Your task to perform on an android device: On the Keep Notes app, Create a grocery list that includes quinoa, dairy products, fresh fruits and vegetables, and lean meats, as it saves time and money better than wandering in the store, and you will be less likely to overspend.
Image 0: 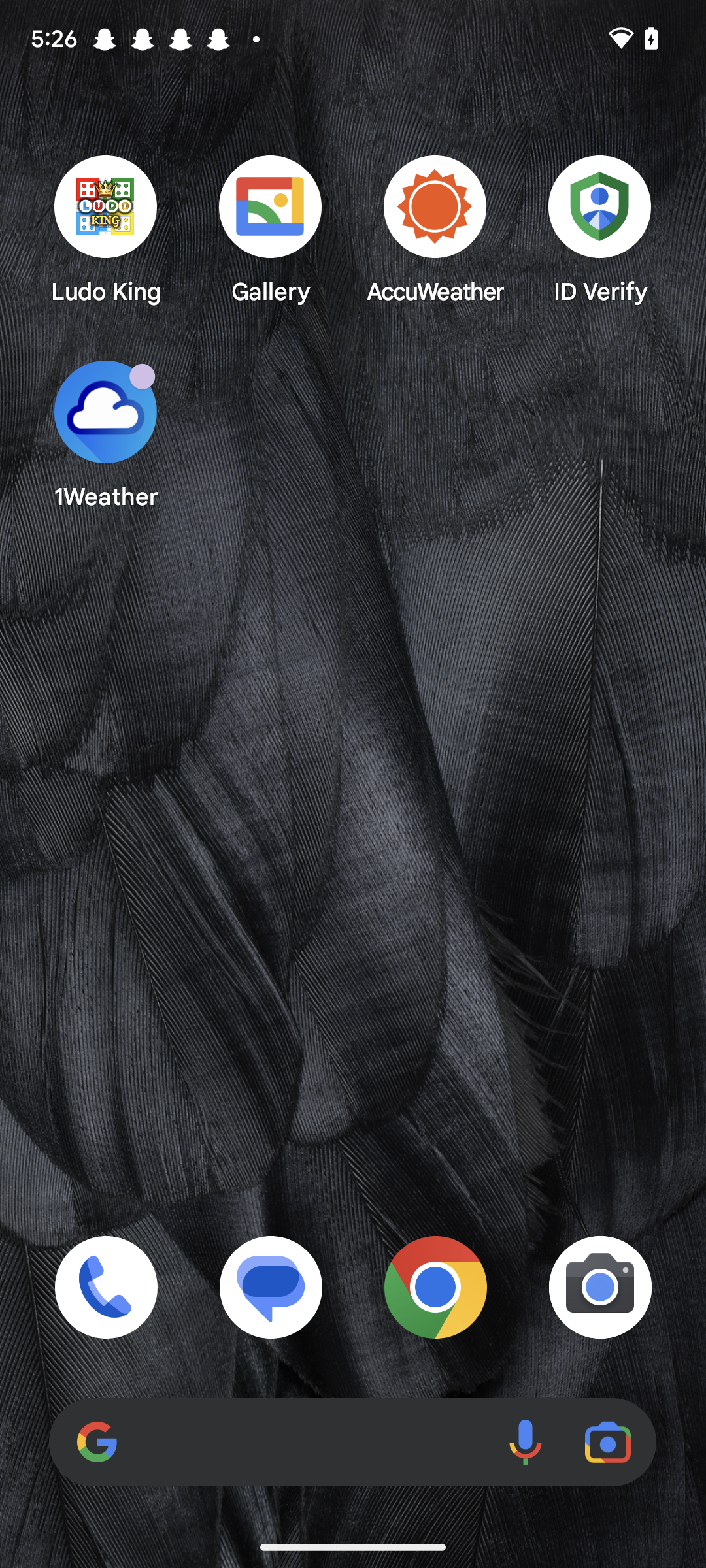
Open the Keep Notes app.
Step 0: open app "Keep Notes"
Image 1: 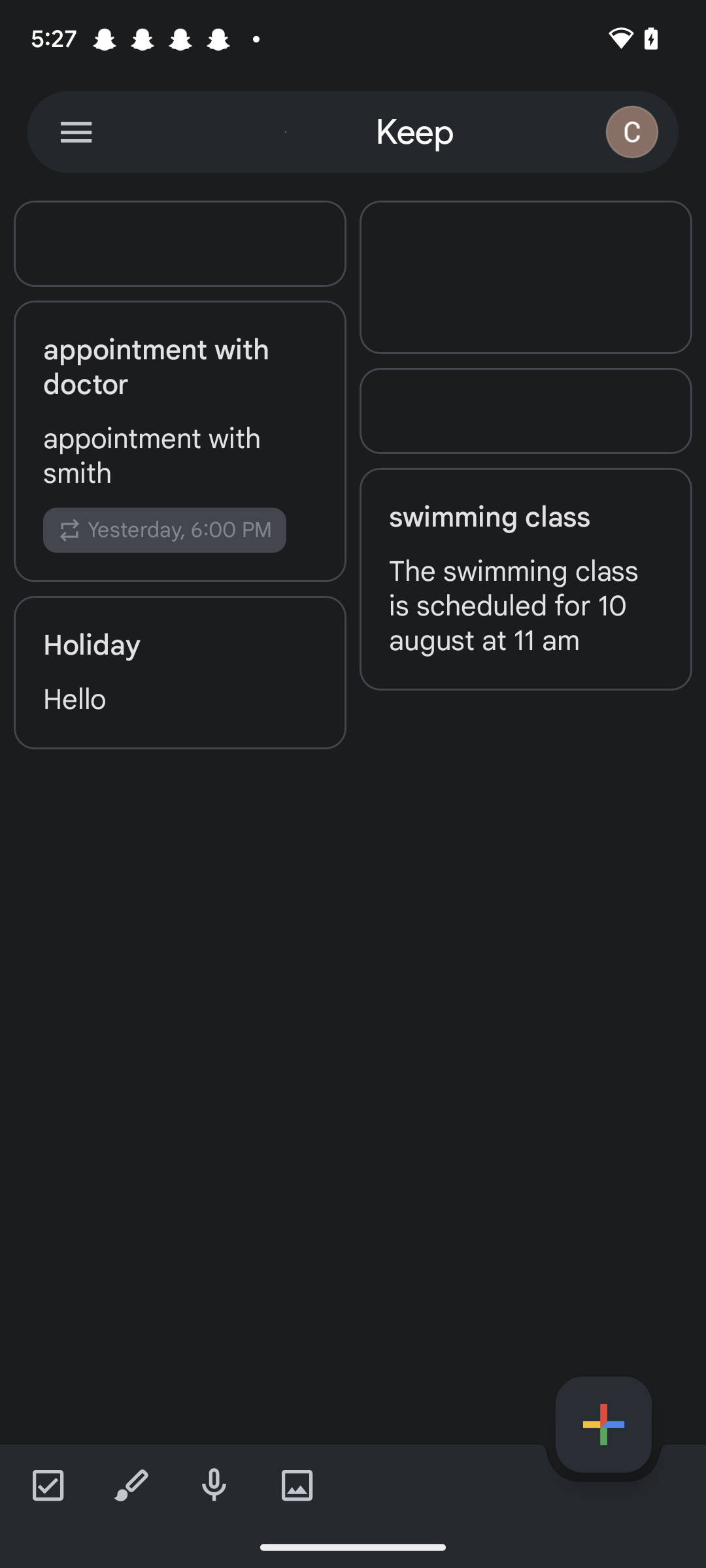
Click on the plus icon at the bottom right corner of the screen.
Step 1: click (603, 1424)
Image 2: 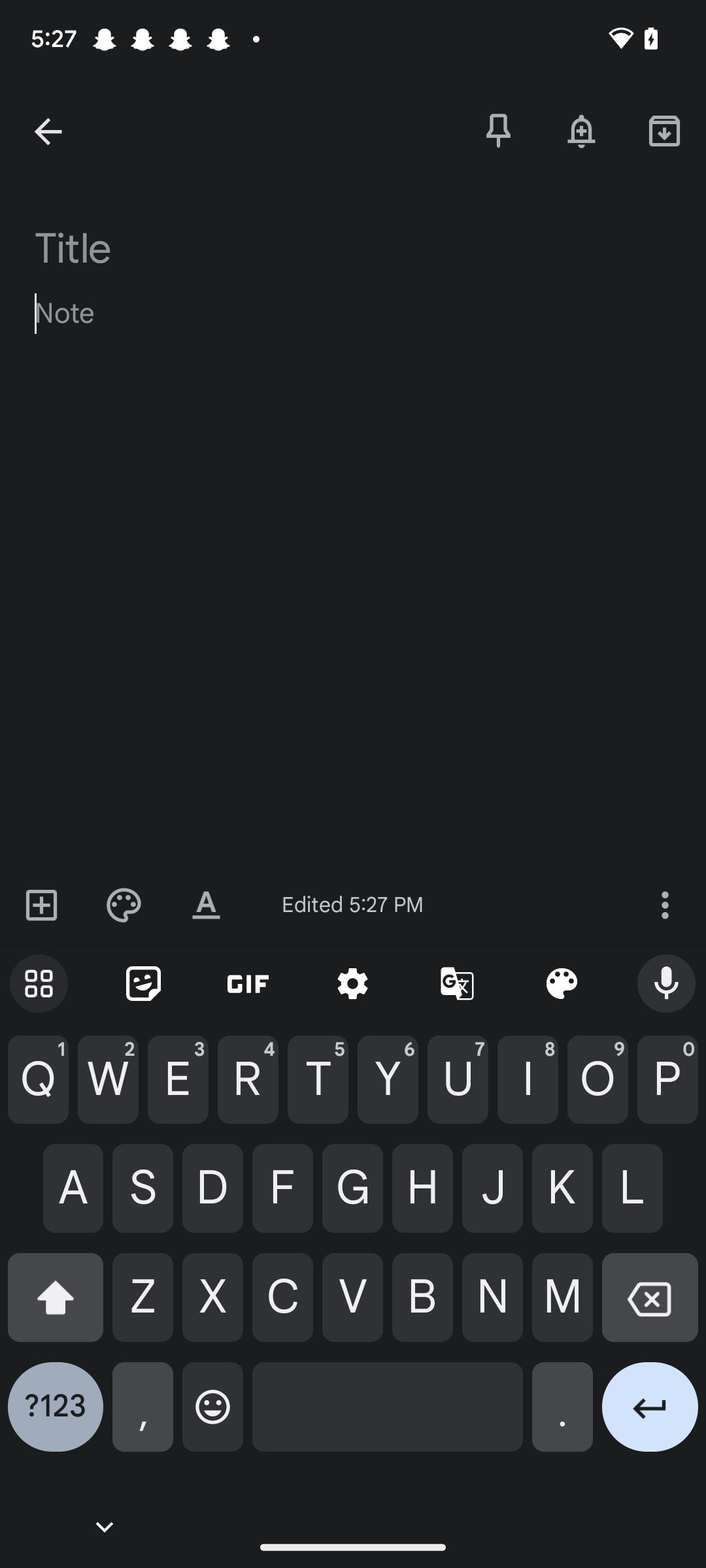
Click on the title text field and type grocery list.
Step 2: click (180, 244)
Image 3: 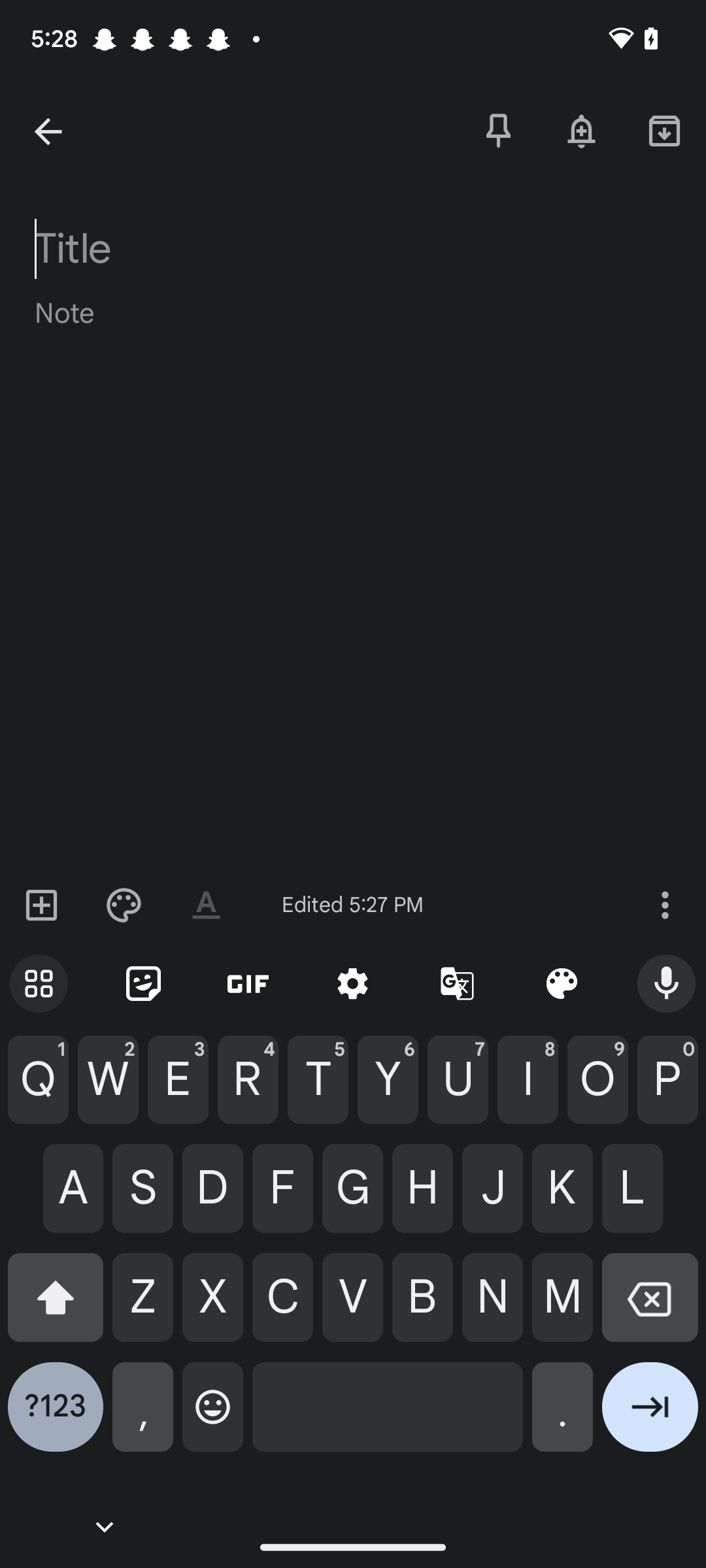
Click on the title text field and type grocery list.
Step 3: type "Grocery List"
Image 4: 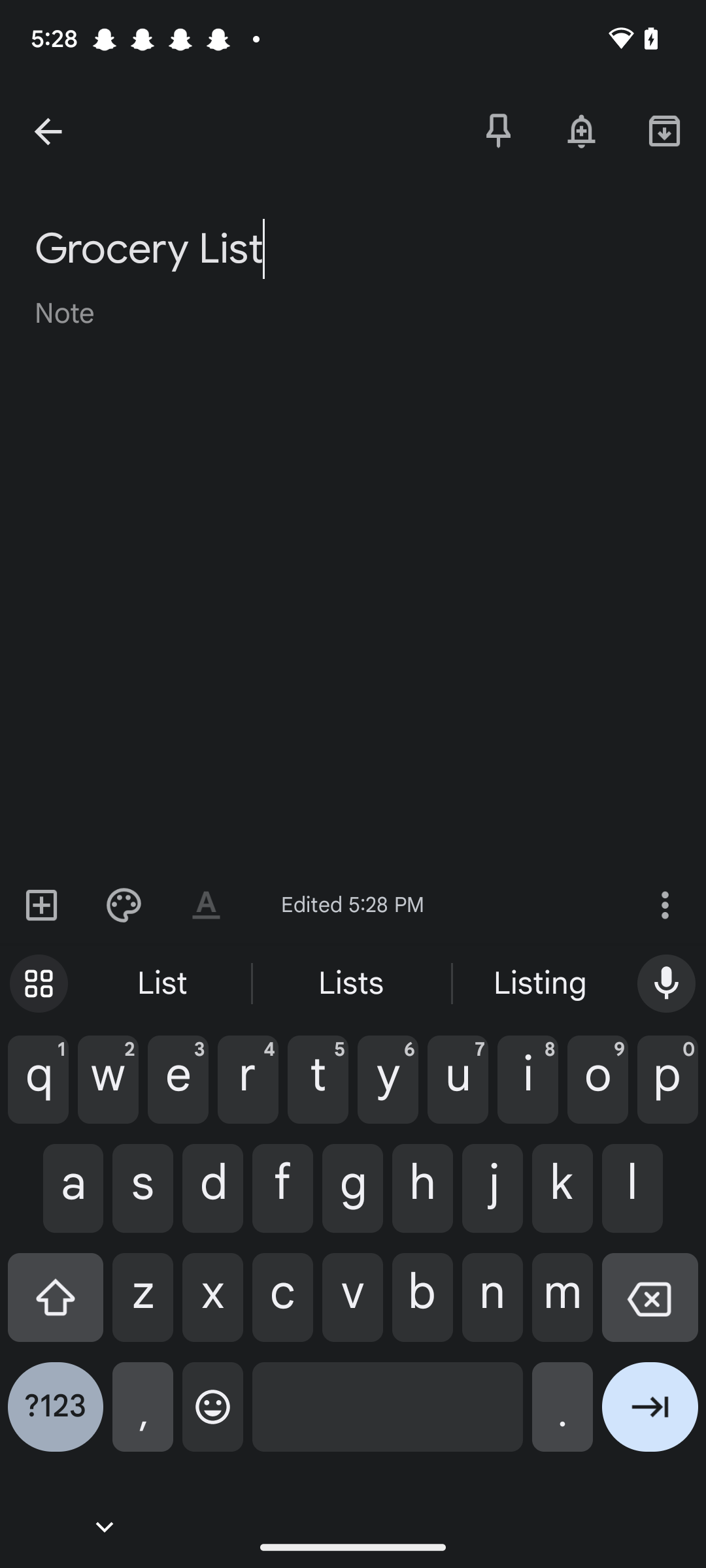
Click on Note text field and type all the items I need.
Step 4: click (180, 377)
Image 5: 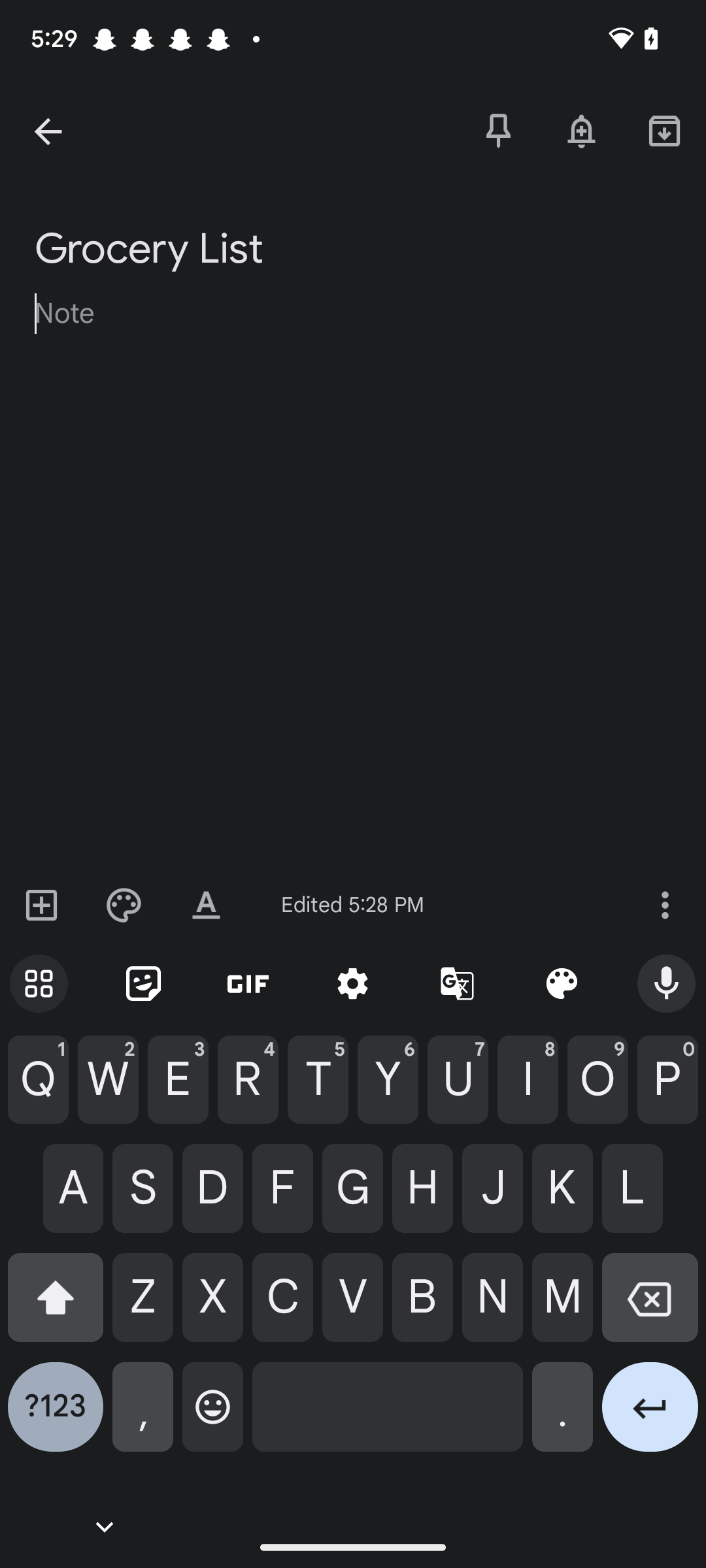
Click on Note text field and type all the items I need.
Step 5: type "Quinoa,dairy products, fruits and vegetables, and lean meats"
Image 6: 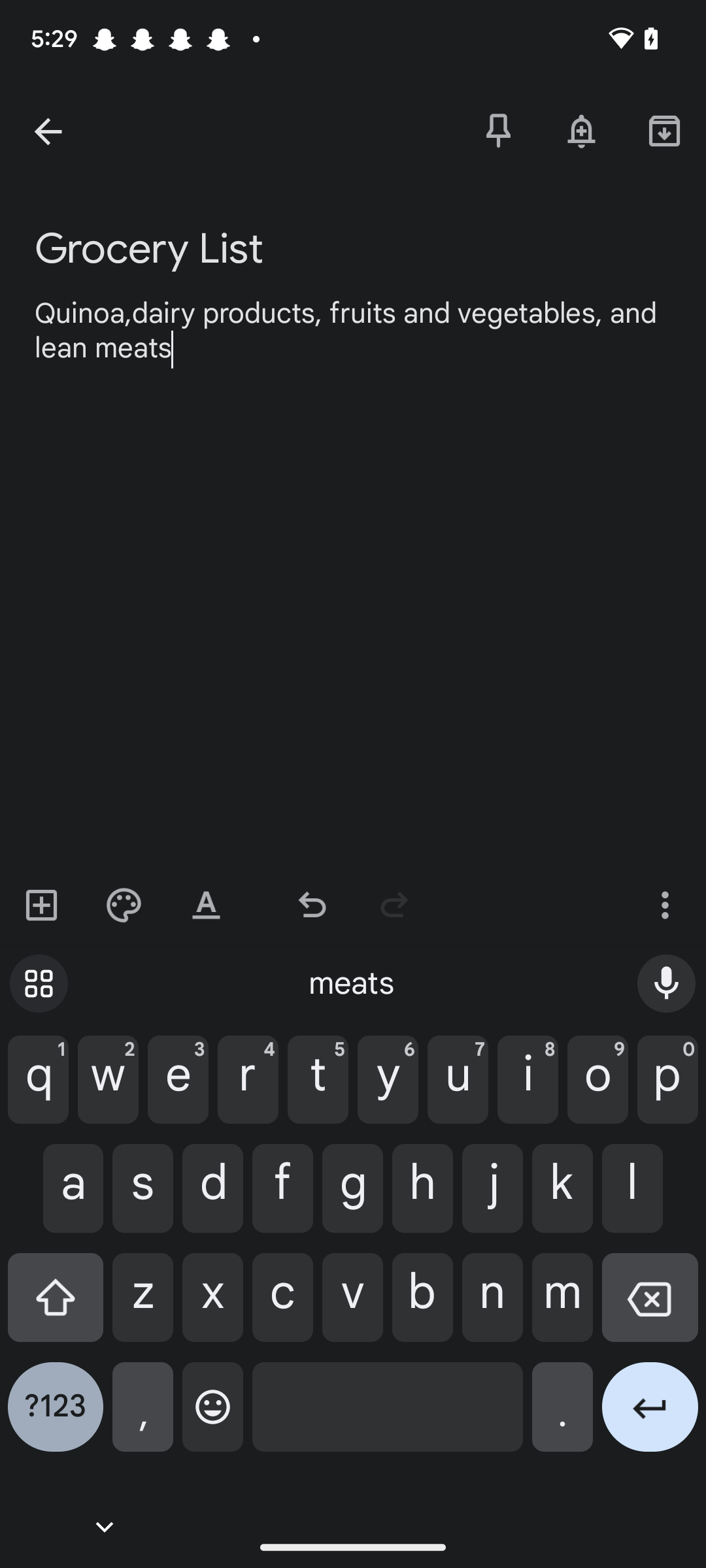
Click on the arrow icon at the top left corner of the screen.
Step 6: click (48, 131)